Your task to perform on an android device: I want to delete the hiking session alarm from the clock app.
Image 0: 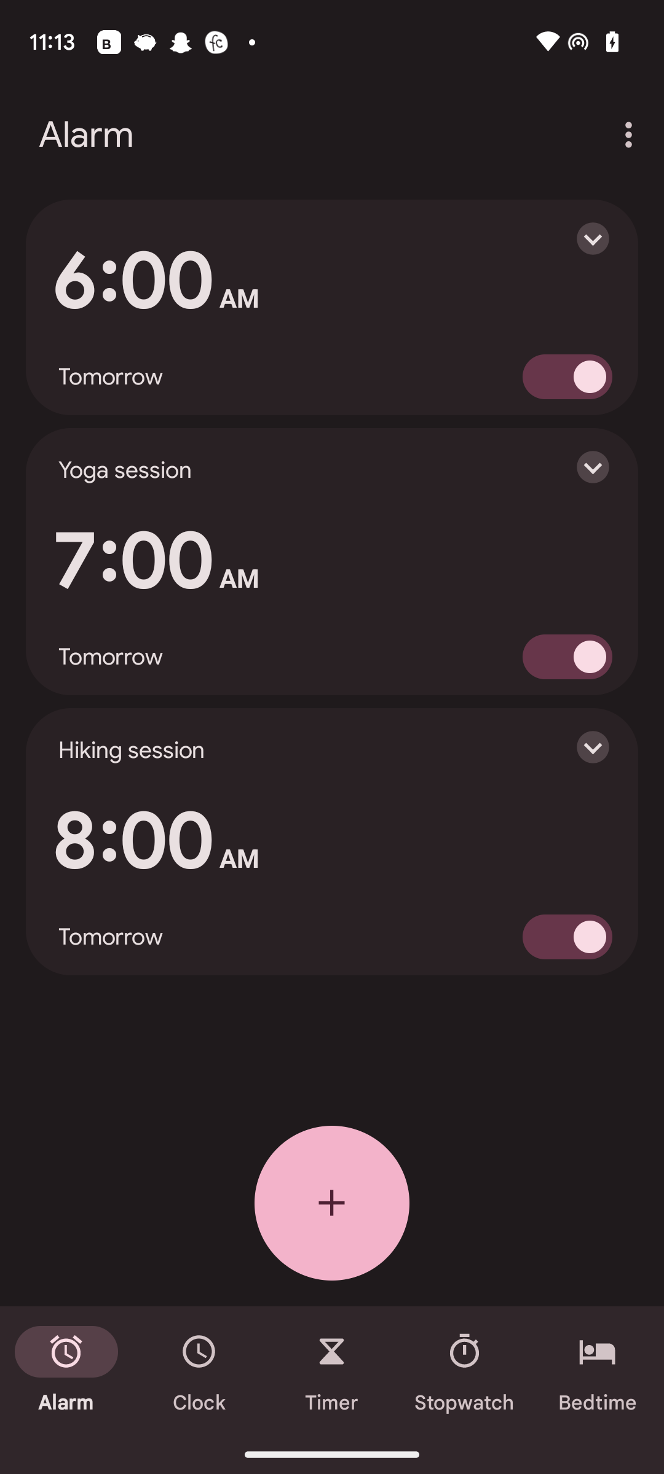
Click on the hiking session alarm section.
Step 0: click (332, 841)
Image 1: 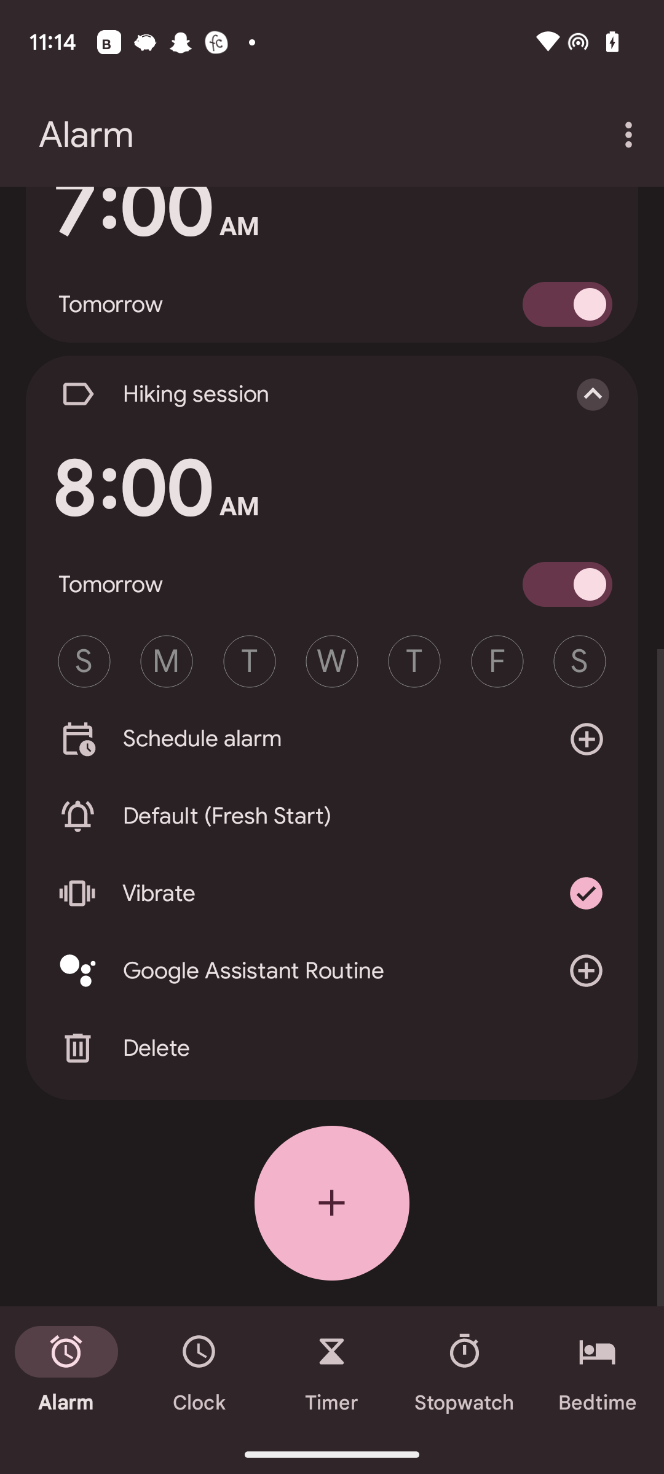
Click on the delete button.
Step 1: click (133, 1048)